Your task to perform on an android device: I want to browse products related to hiking boots on Amazon.
Image 0: 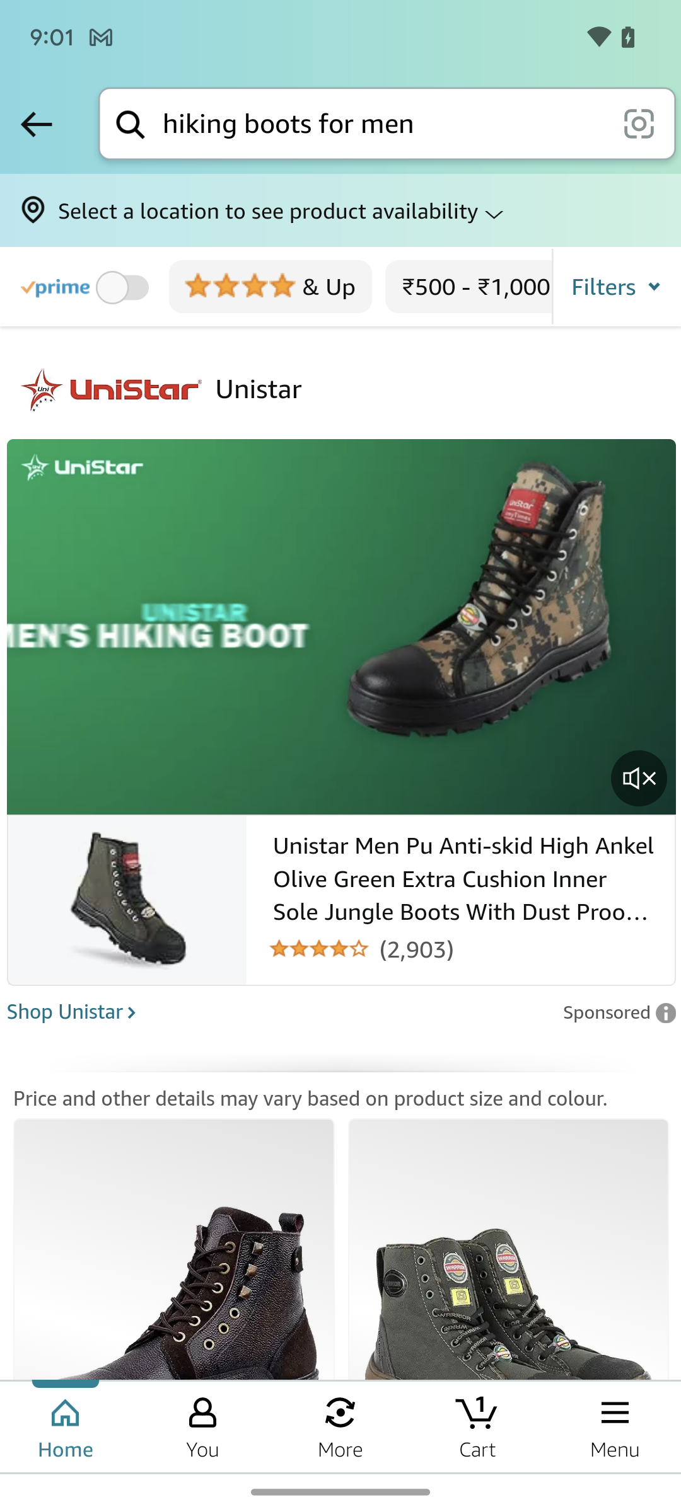
Click on the first product on the screen.
Step 0: click (173, 1286)
Image 1: 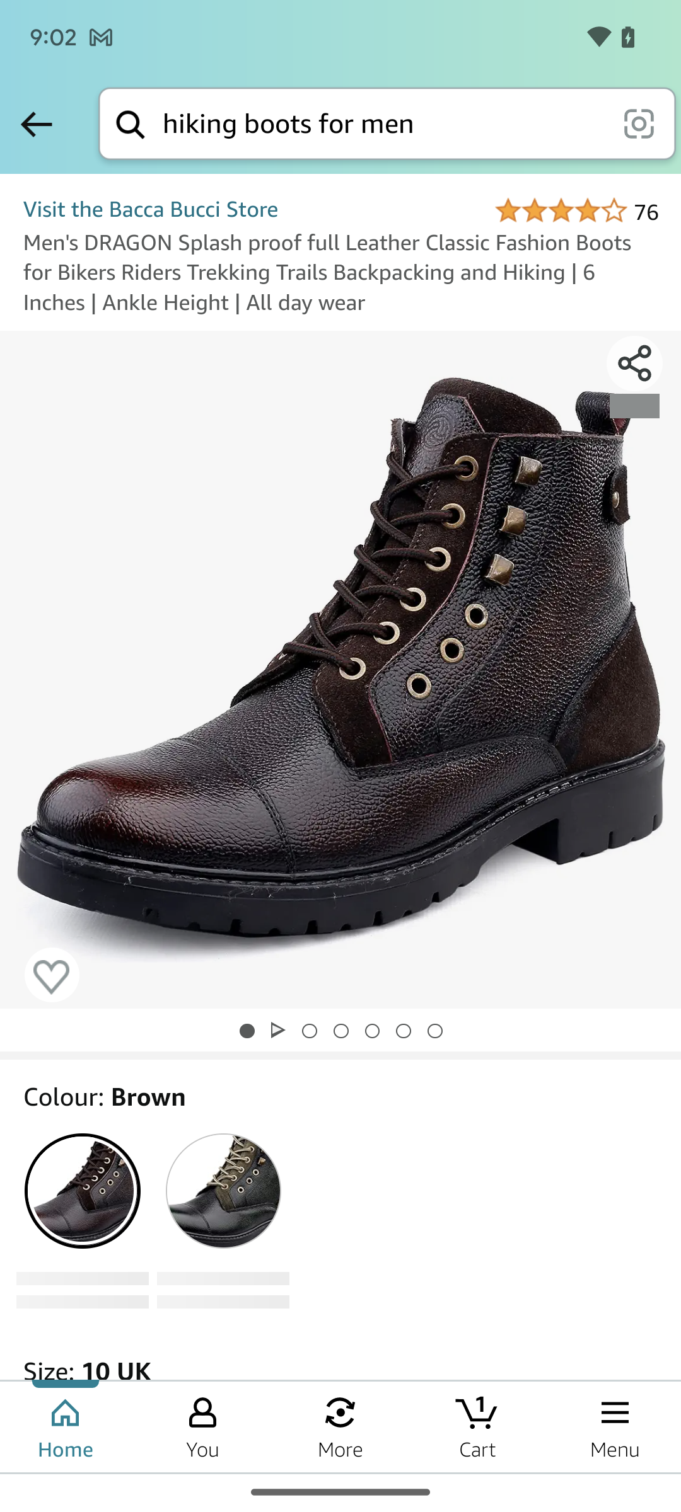
Click on the first product on the screen.
Step 1: wait